Your task to perform on an android device: I accidentally put the timing for a favorite drinks reminder at the wrong hour, thus I want to change it on the reminder app to 8 p.m.
Image 0: 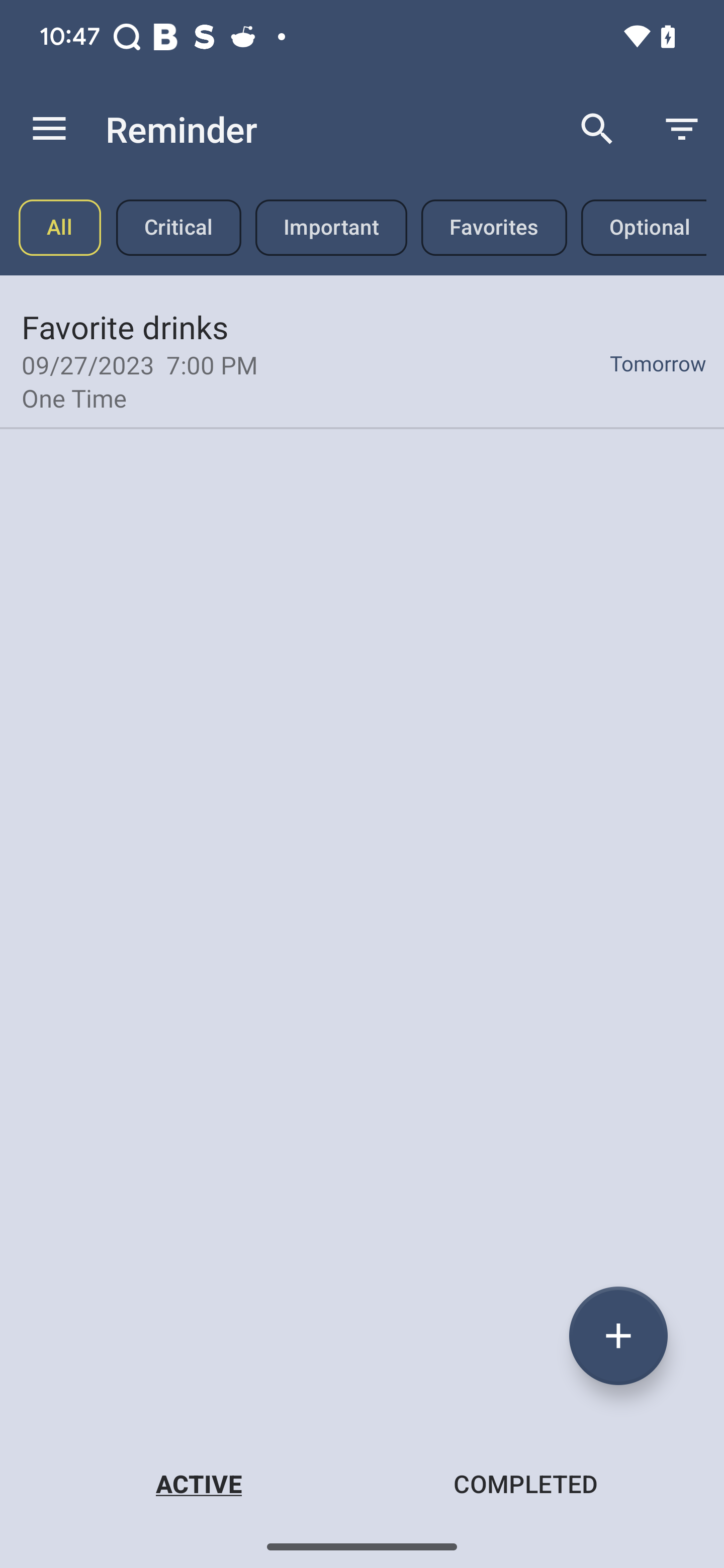
Click on the Favorite drink reminder
Step 0: click (280, 291)
Image 1: 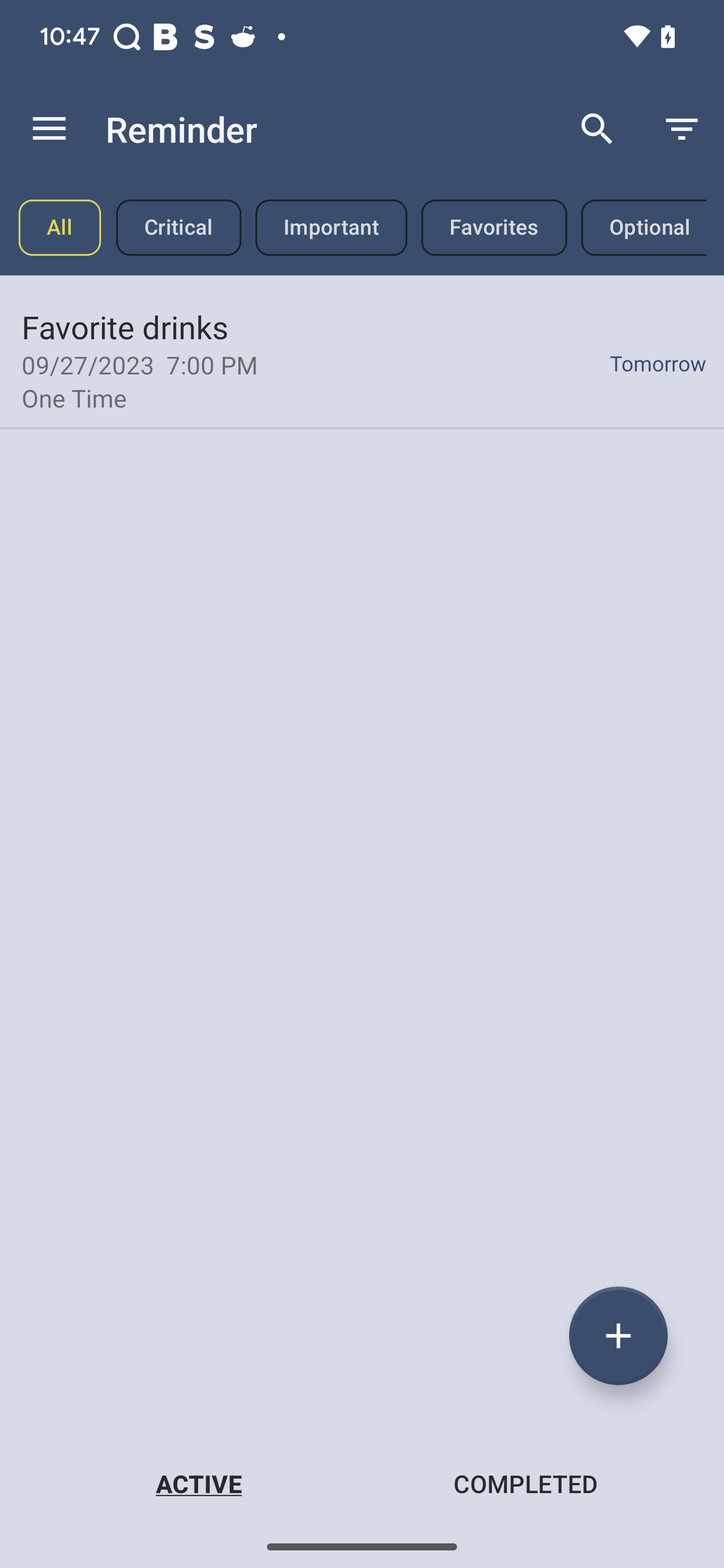
Click on the Favorite drink reminder
Step 1: click (362, 360)
Image 2: 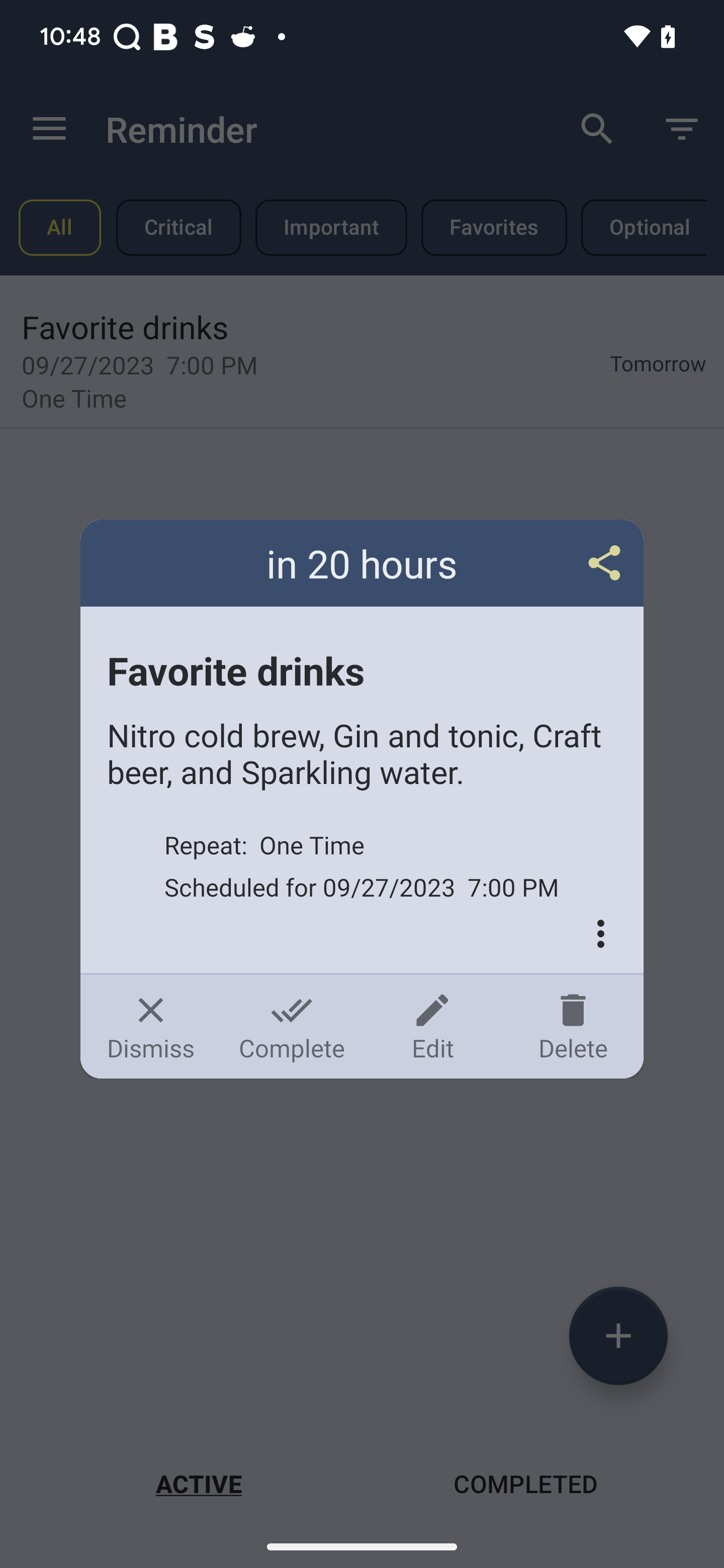
Click on the edit option 
Step 2: click (432, 1026)
Image 3: 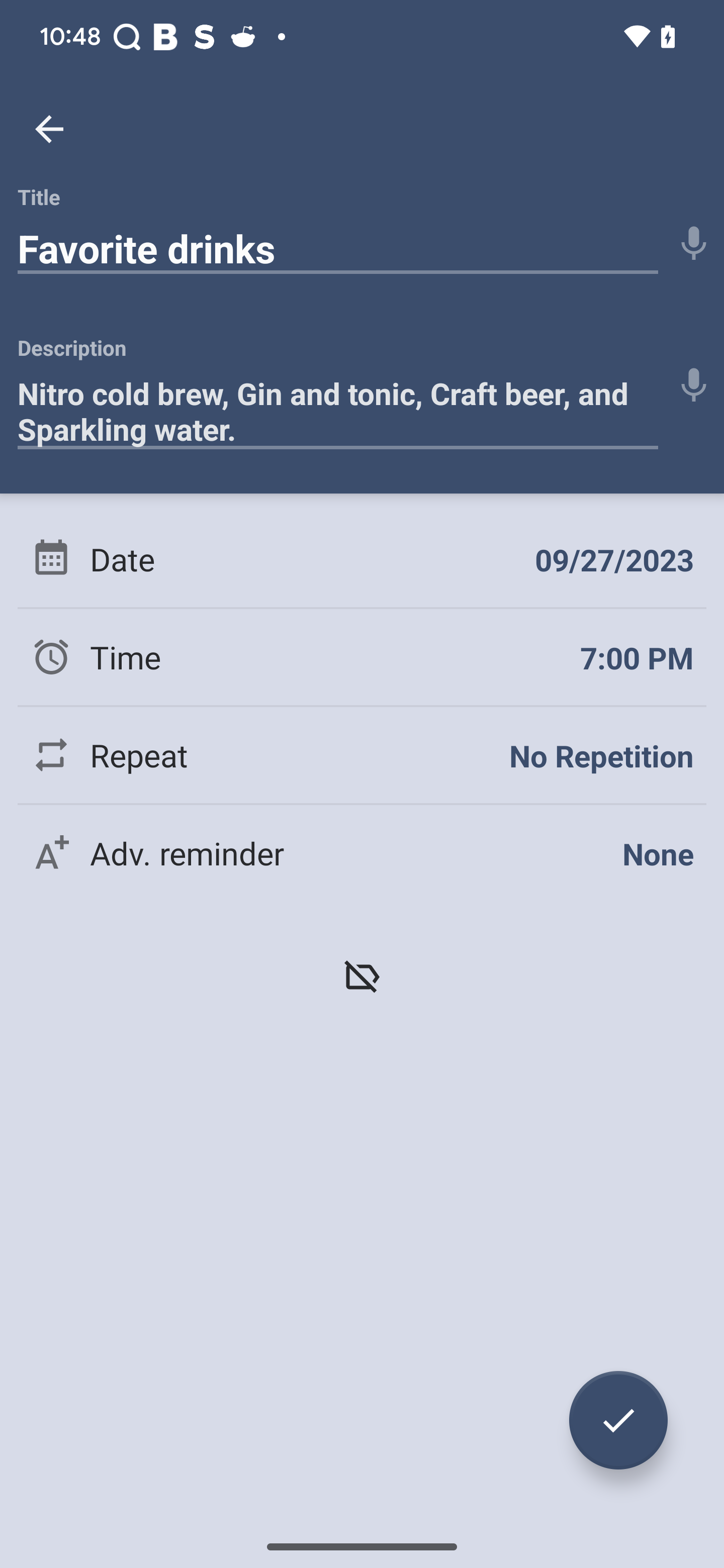
Click on the time option
Step 3: click (305, 657)
Image 4: 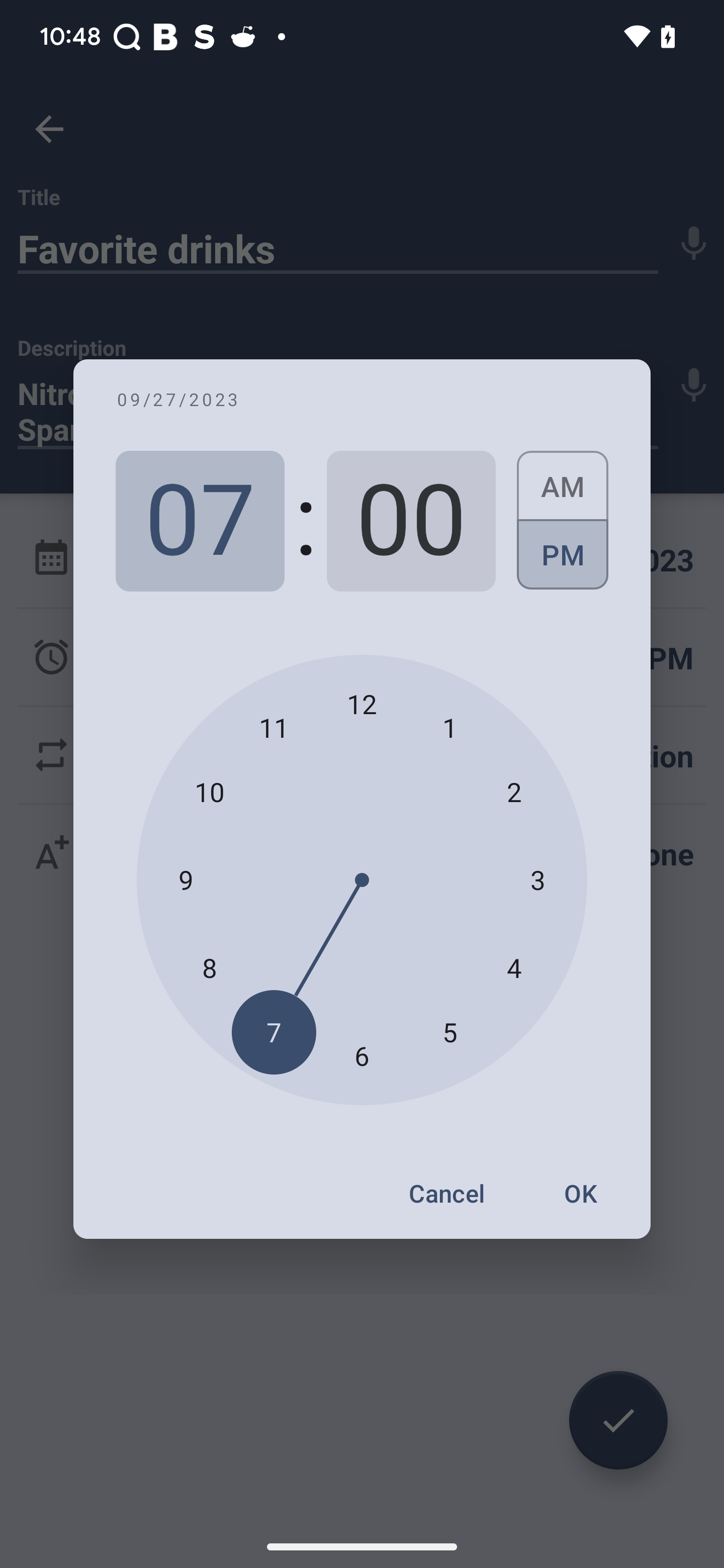
select 8 o' clock
Step 4: click (209, 968)
Image 5: 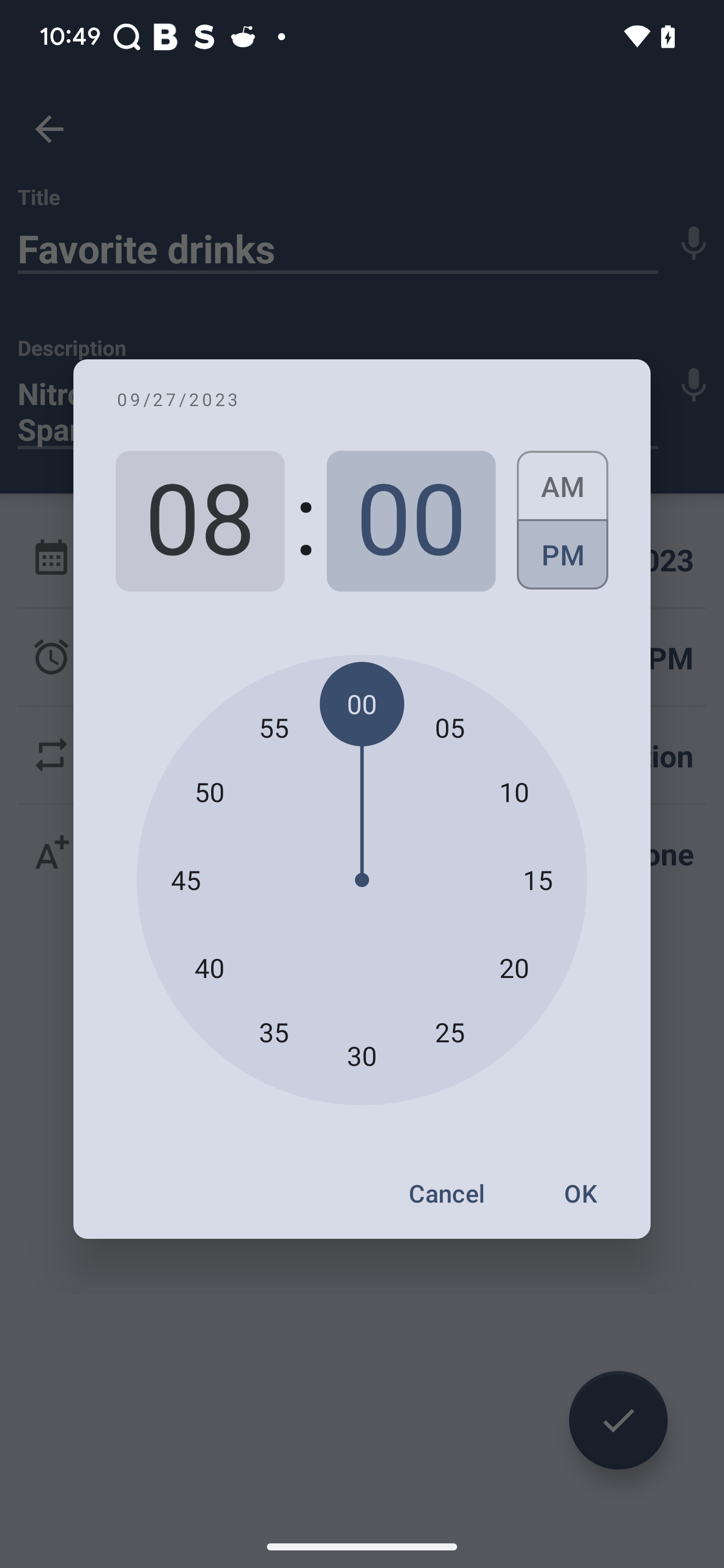
Click on the ok button
Step 5: click (580, 1193)
Image 6: 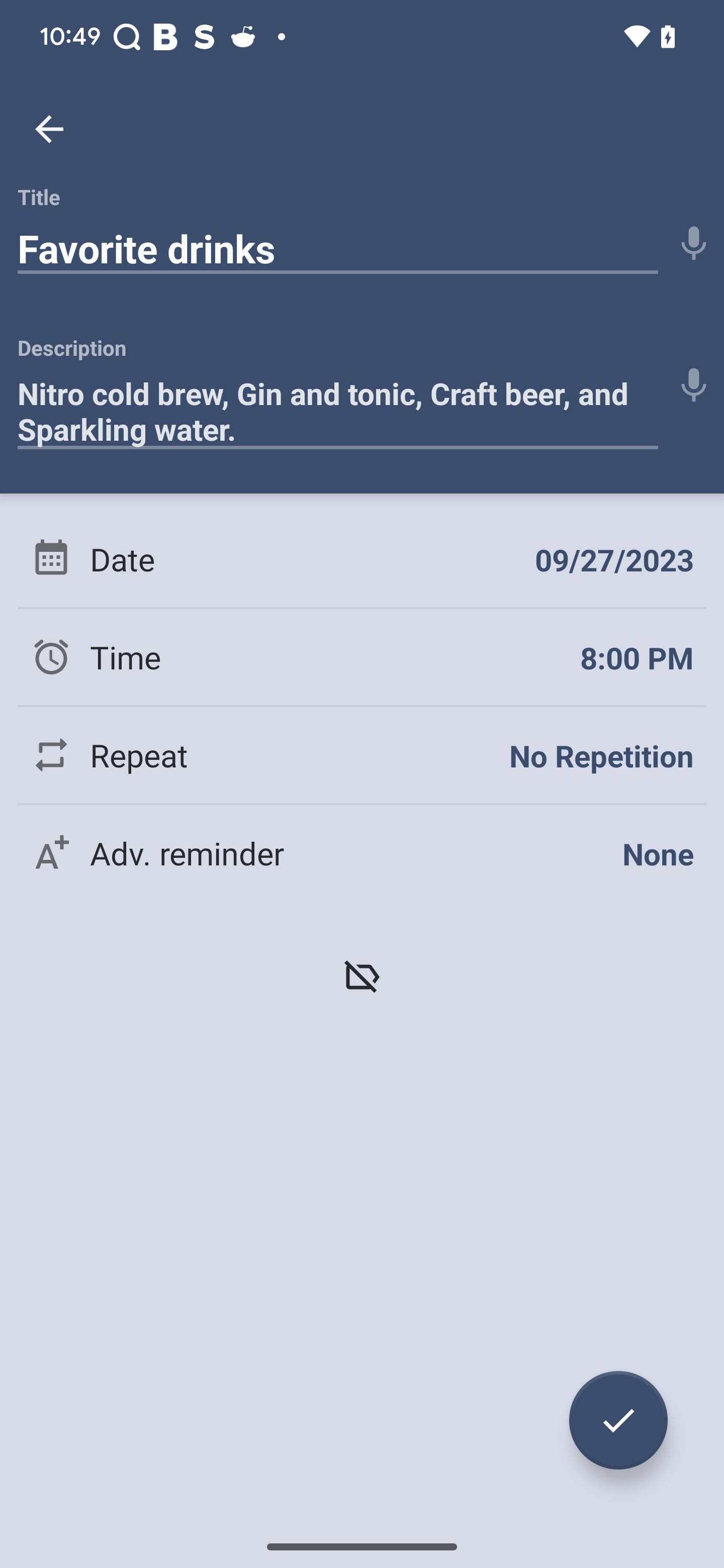
Click on the save tick button 
Step 6: click (618, 1420)